Your task to perform on an android device: Use the Flipkart app to view the details of the Nike Quest 4 Running Shoes. 
Image 0: 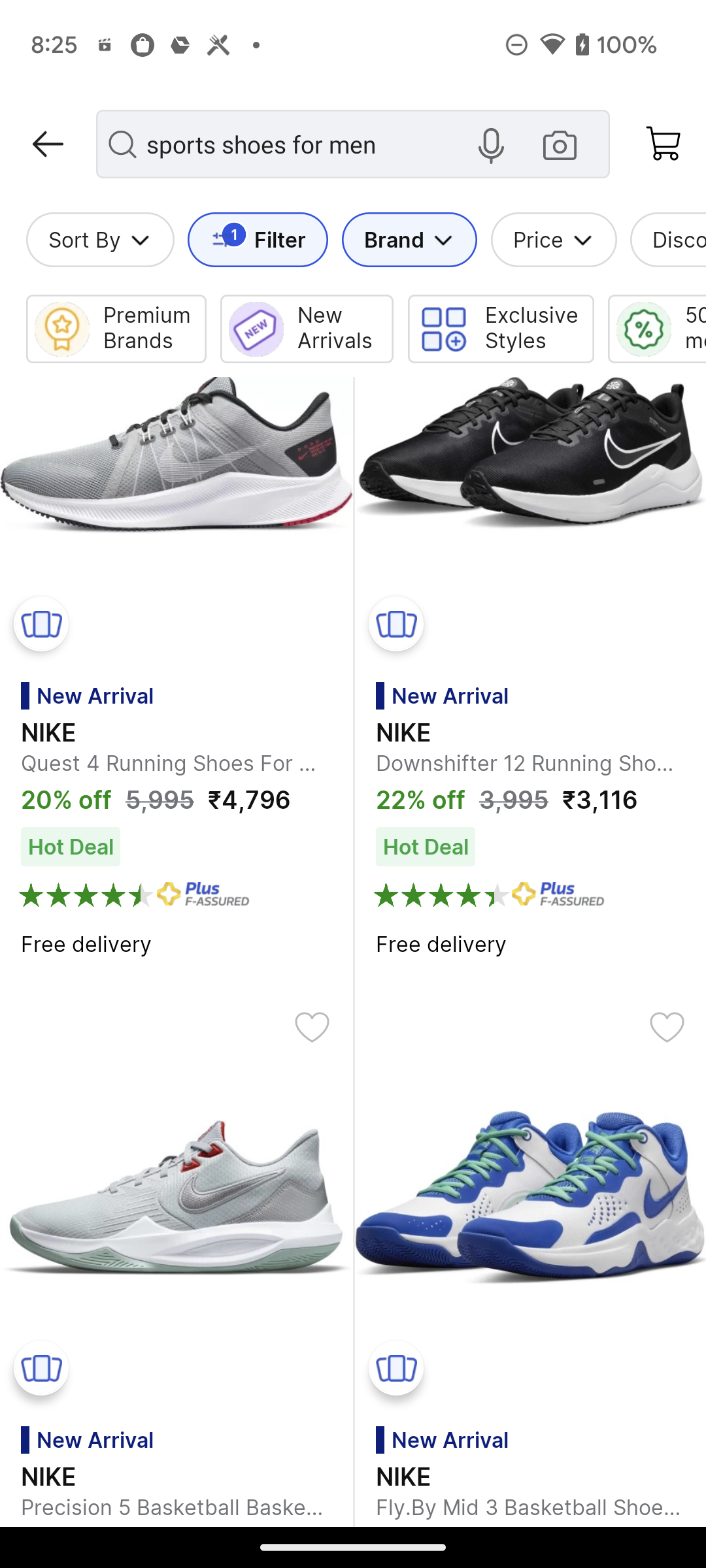
Click on the NIKE Quest 4 Running Shoes
Step 0: click (176, 575)
Image 1: 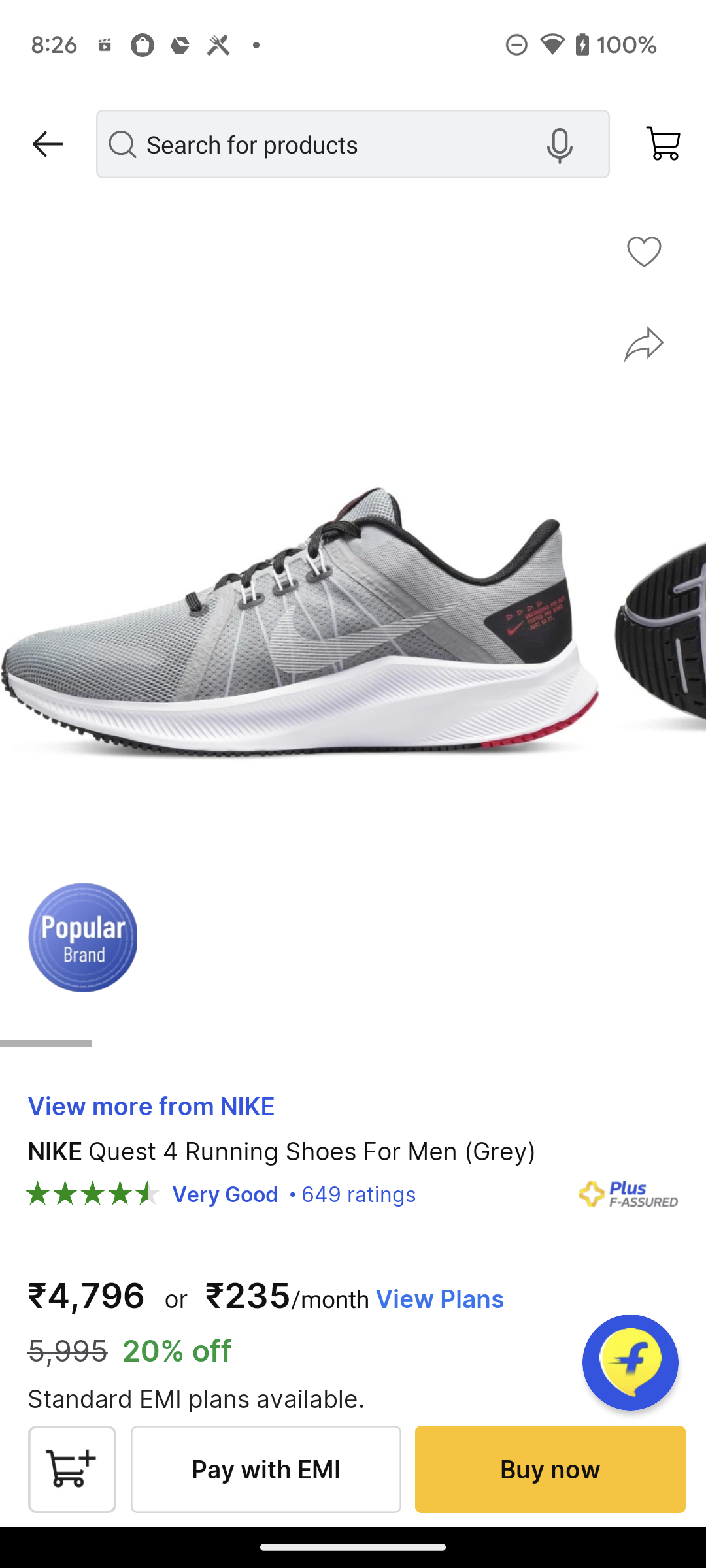
Swipe up for product details
Step 1: scroll down
Image 2: 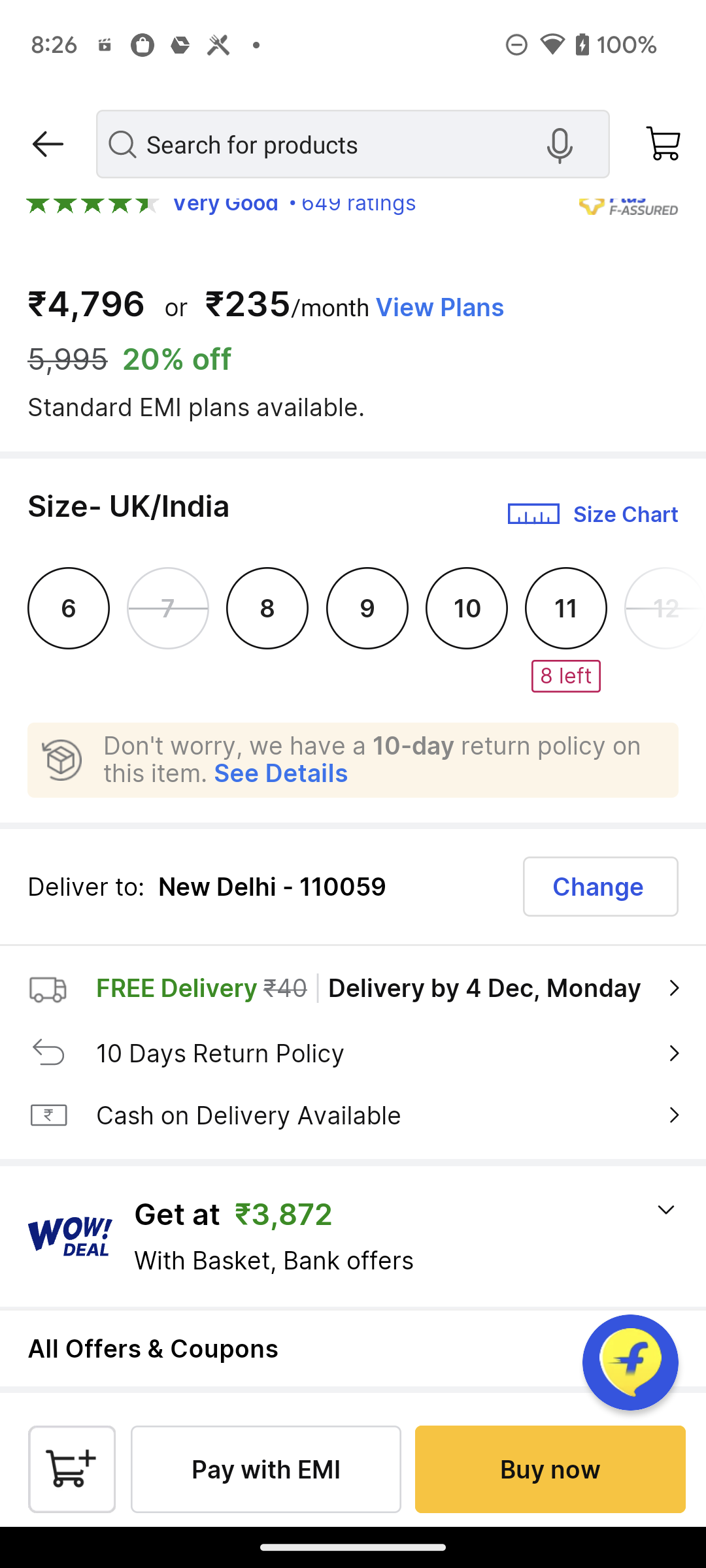
Swipe up for product details
Step 2: scroll down
Image 3: 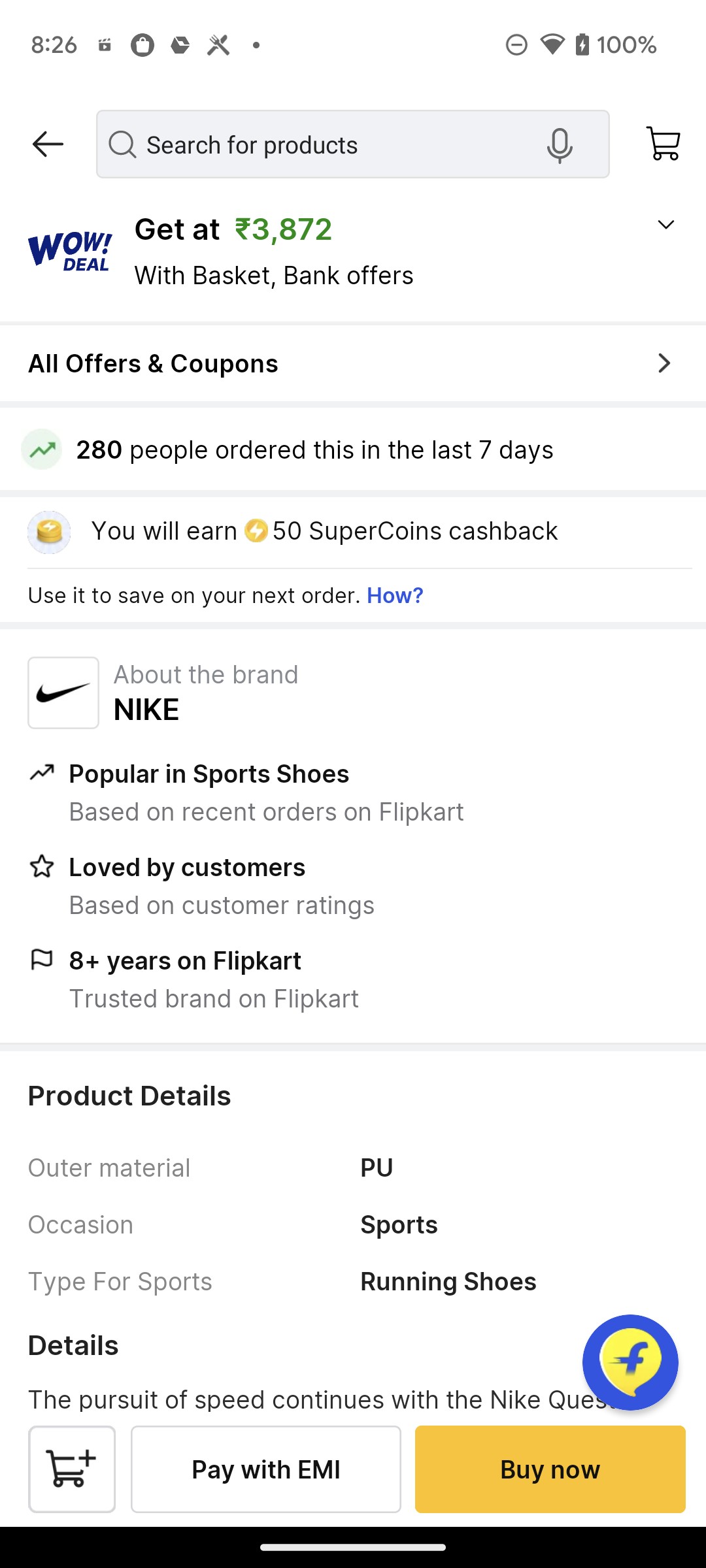
Swipe up for product details
Step 3: scroll down
Image 4: 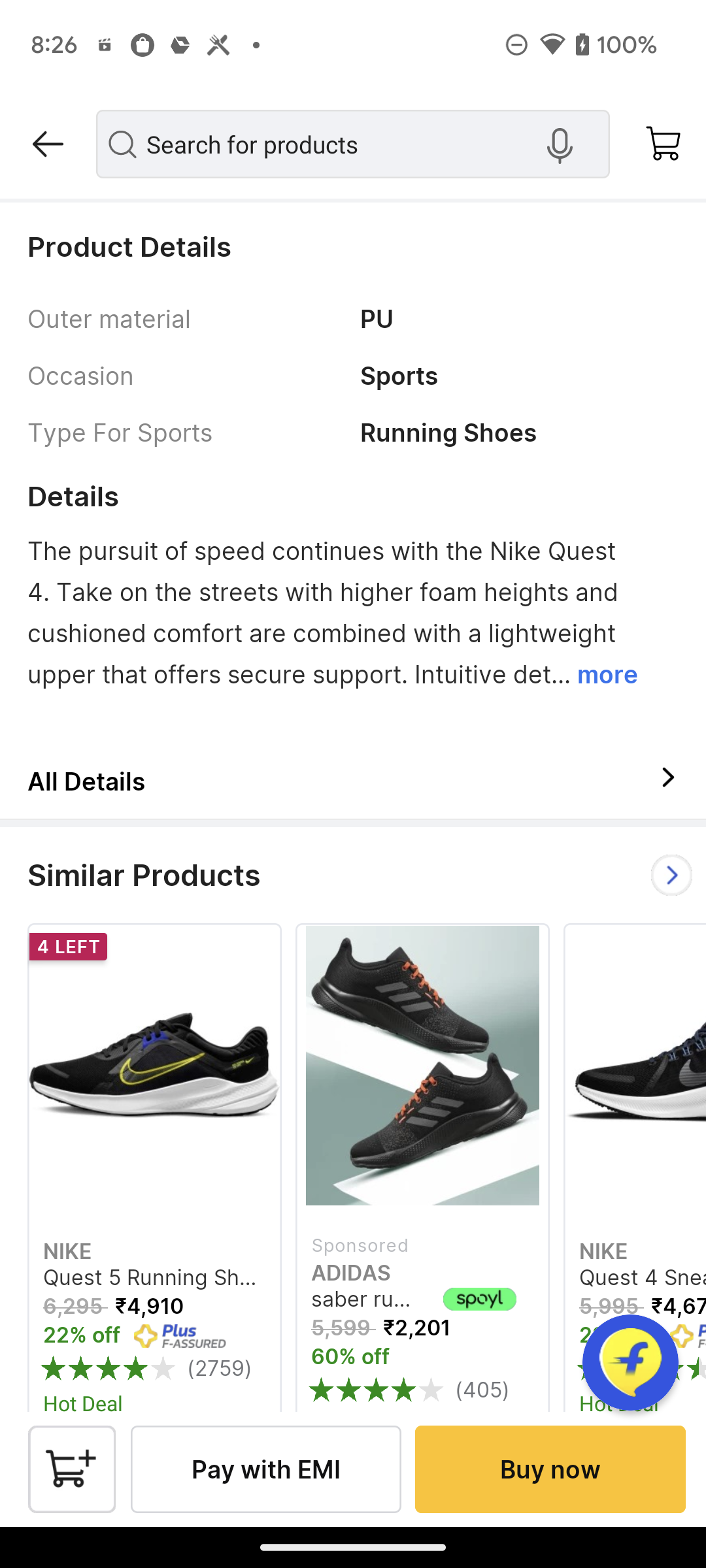
Click on All Details 
Step 4: click (100, 781)